Your task to perform on an android device: Mark email from eBay as read .
Image 0: 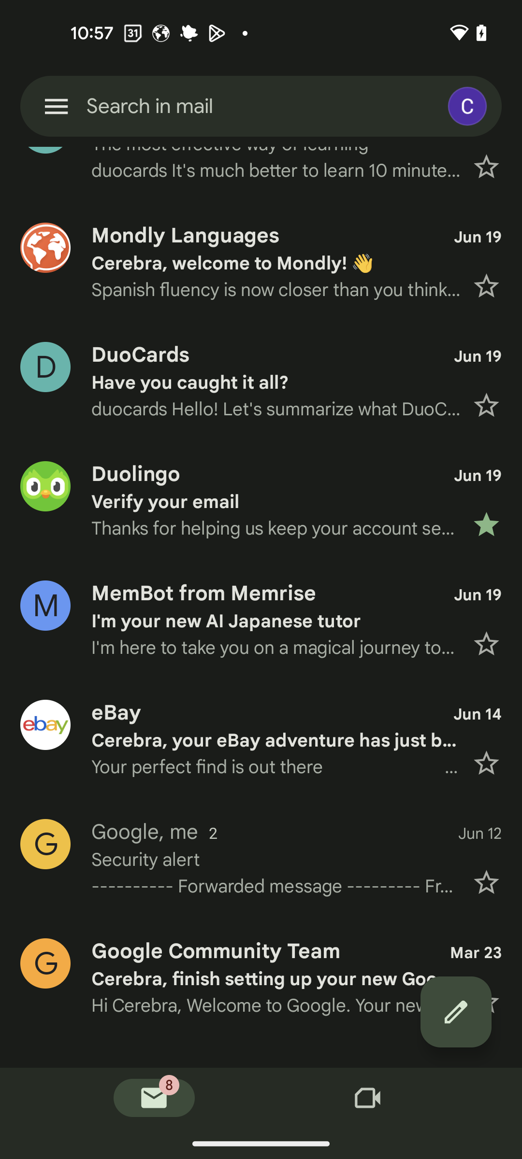
Click on the eBay profile icon
Step 0: click (261, 739)
Image 1: 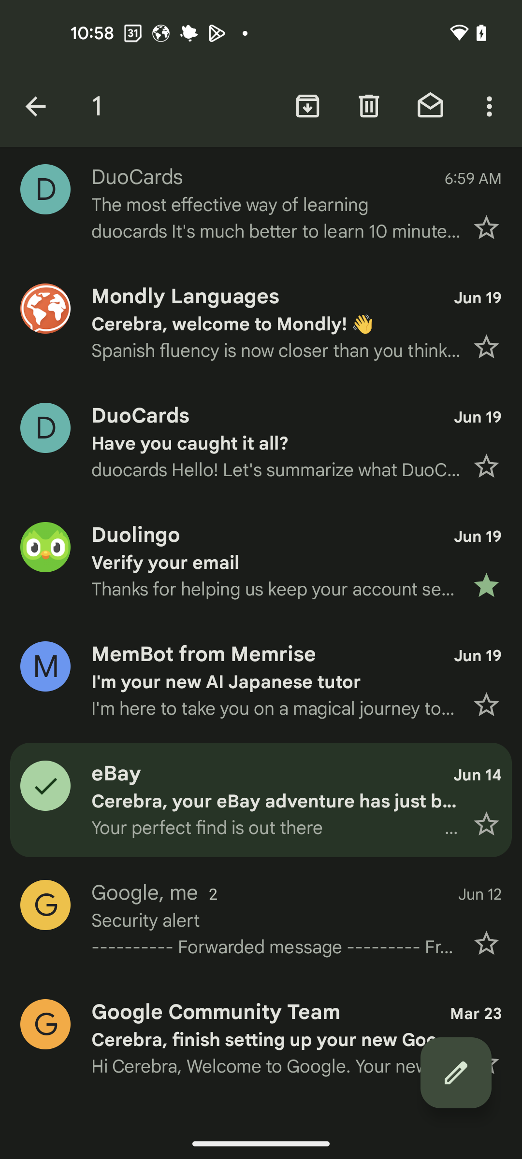
Click on the unread mail icon
Step 1: click (430, 106)